Your task to perform on an android device: Open the Here WeGo app & find the attraction place Ambience Mall
Image 0: 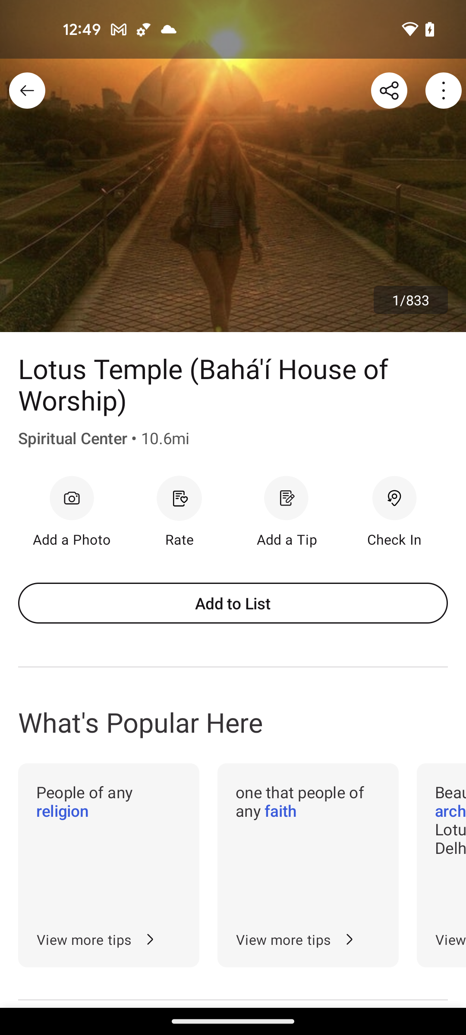
open the Here WeGo app
Step 0: open app "HERE WeGo"
Image 1: 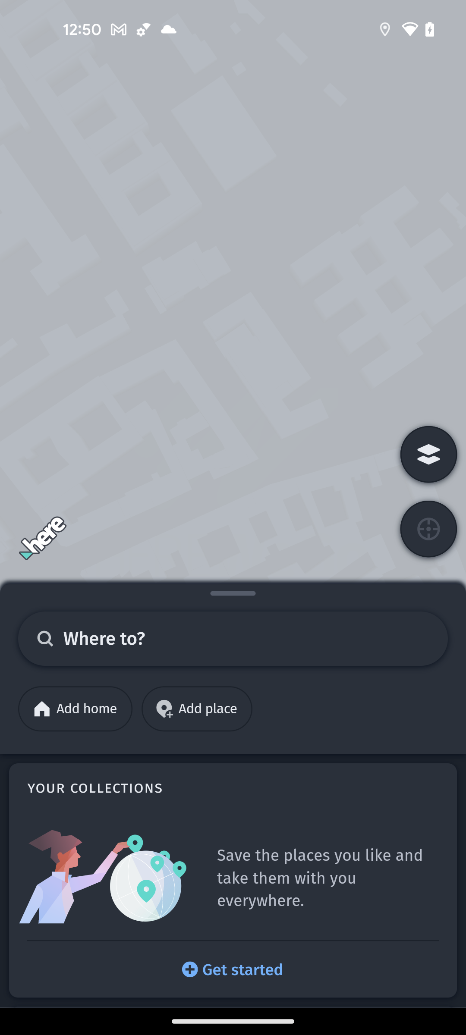
click on the search bar
Step 1: click (233, 635)
Image 2: 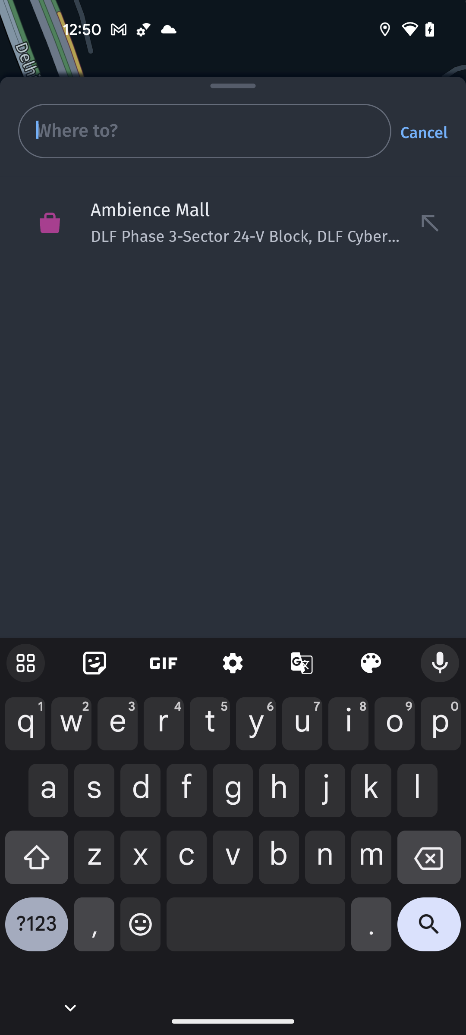
enter the place name Ambience Mall
Step 2: type "Ambience Mall"
Image 3: 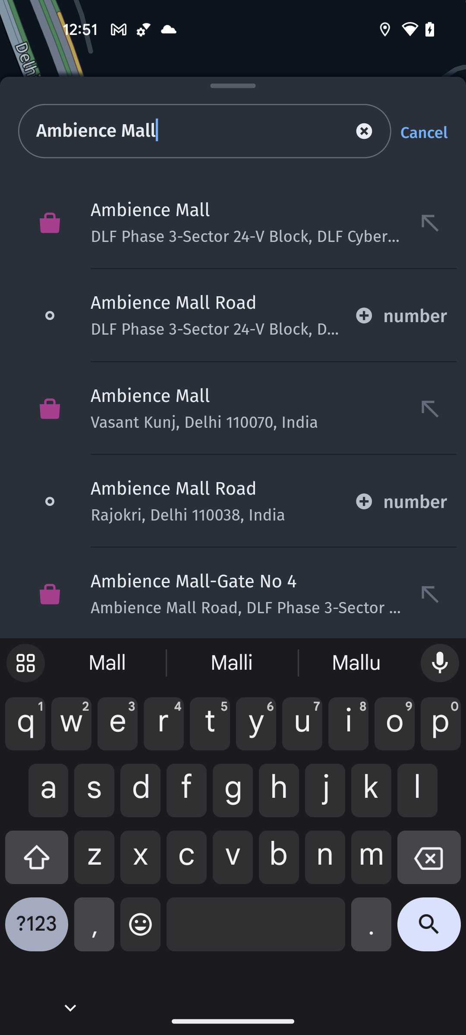
select the first suggested place
Step 3: click (233, 223)